Your task to perform on an android device: Get the directions from  the Gurgaon station  to the New Delhi station in the RailYatri App .
Image 1: 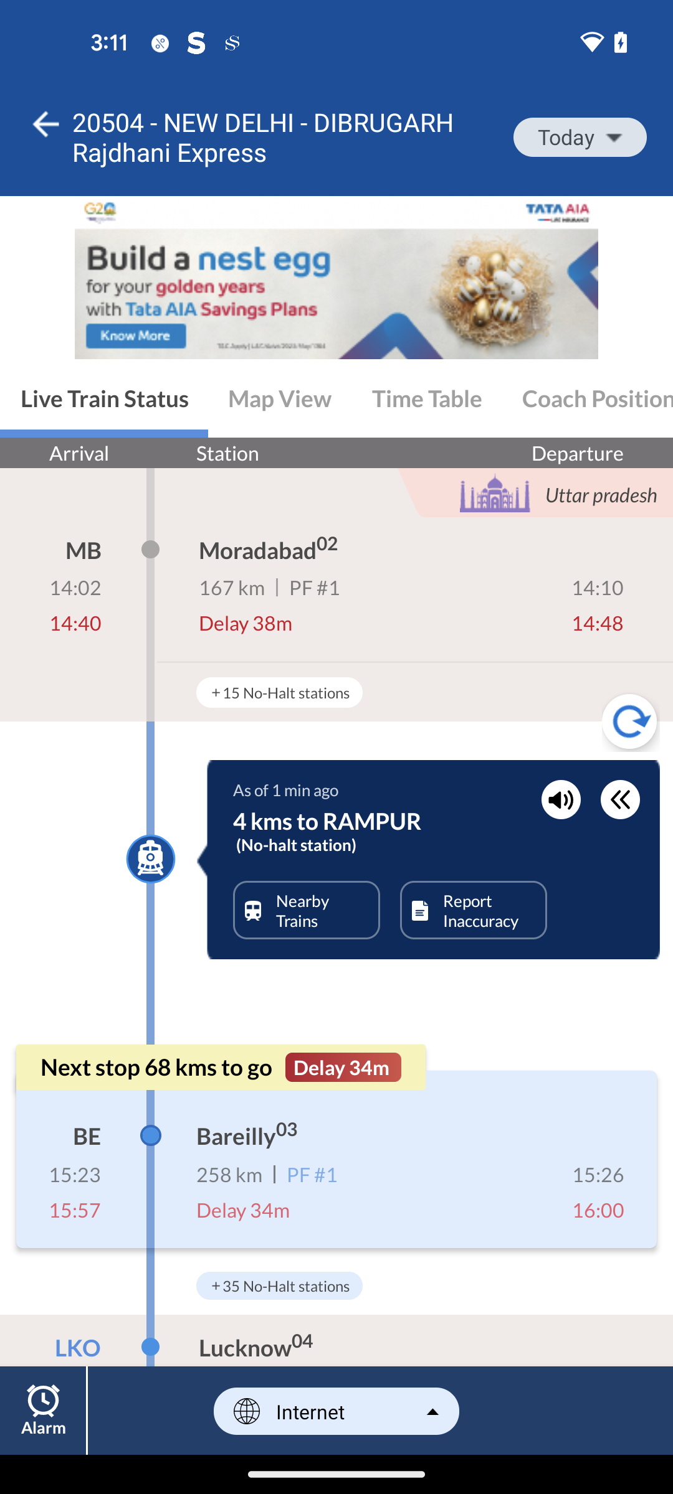
Get back to the homepage of the App
Step 1: press back button
Image 2: 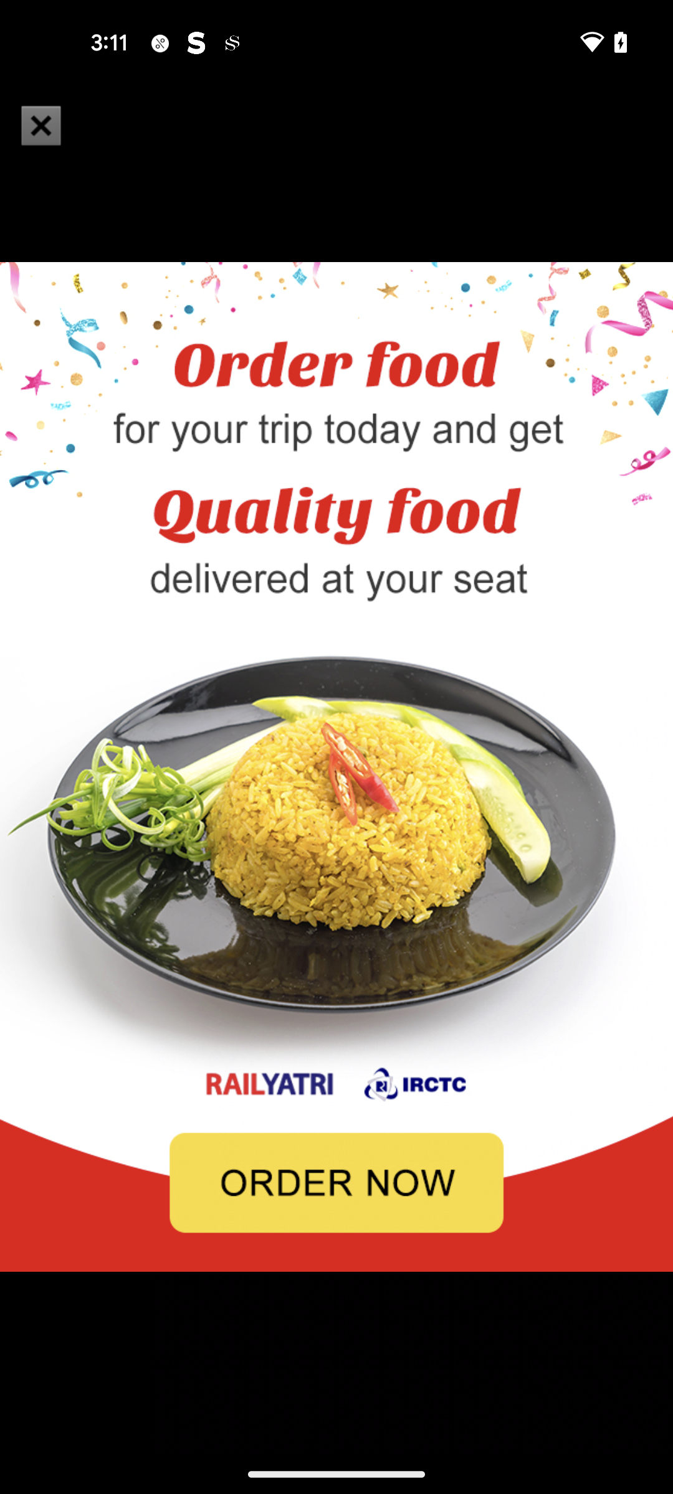
Get back to the homepage of the App
Step 2: press back button
Image 3: 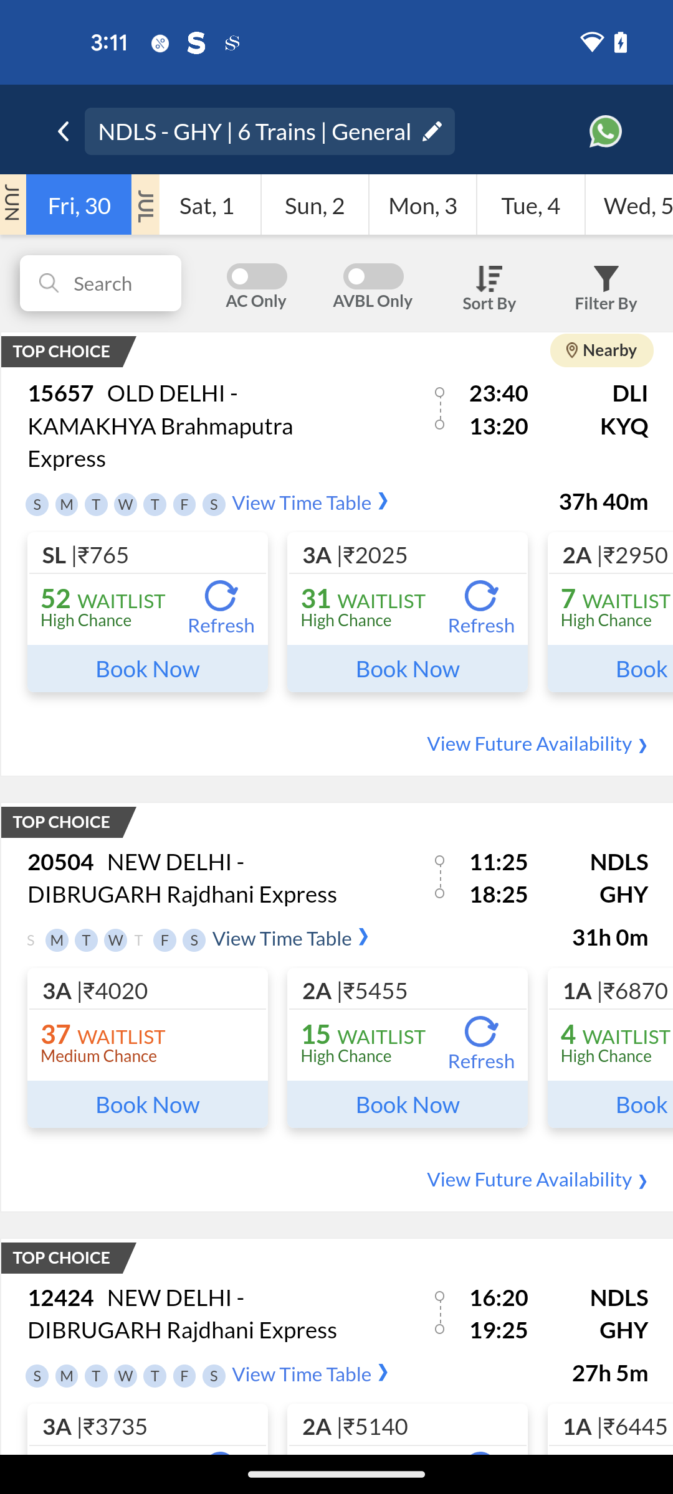
Get back to the homepage of the App
Step 3: press back button
Image 4: 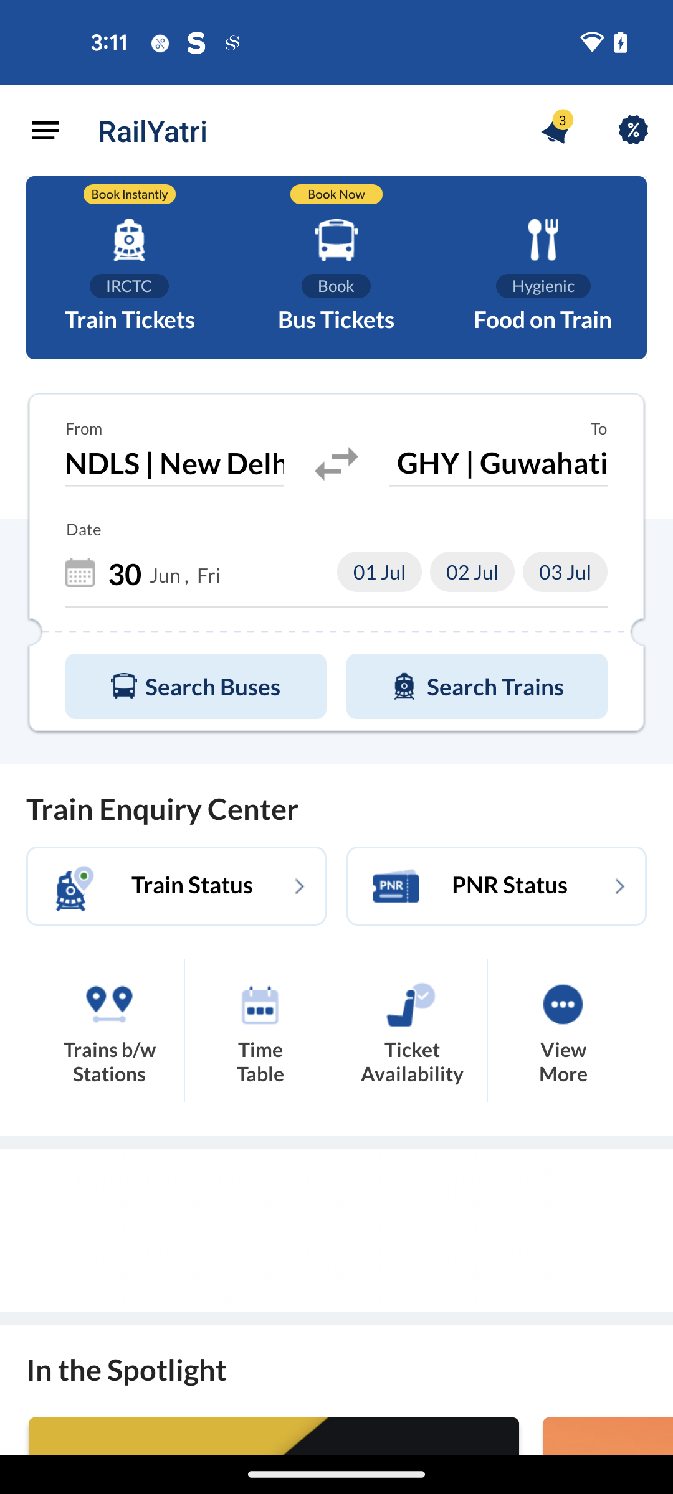
reciprocate the origin and destination
Step 4: click (336, 464)
Image 5: 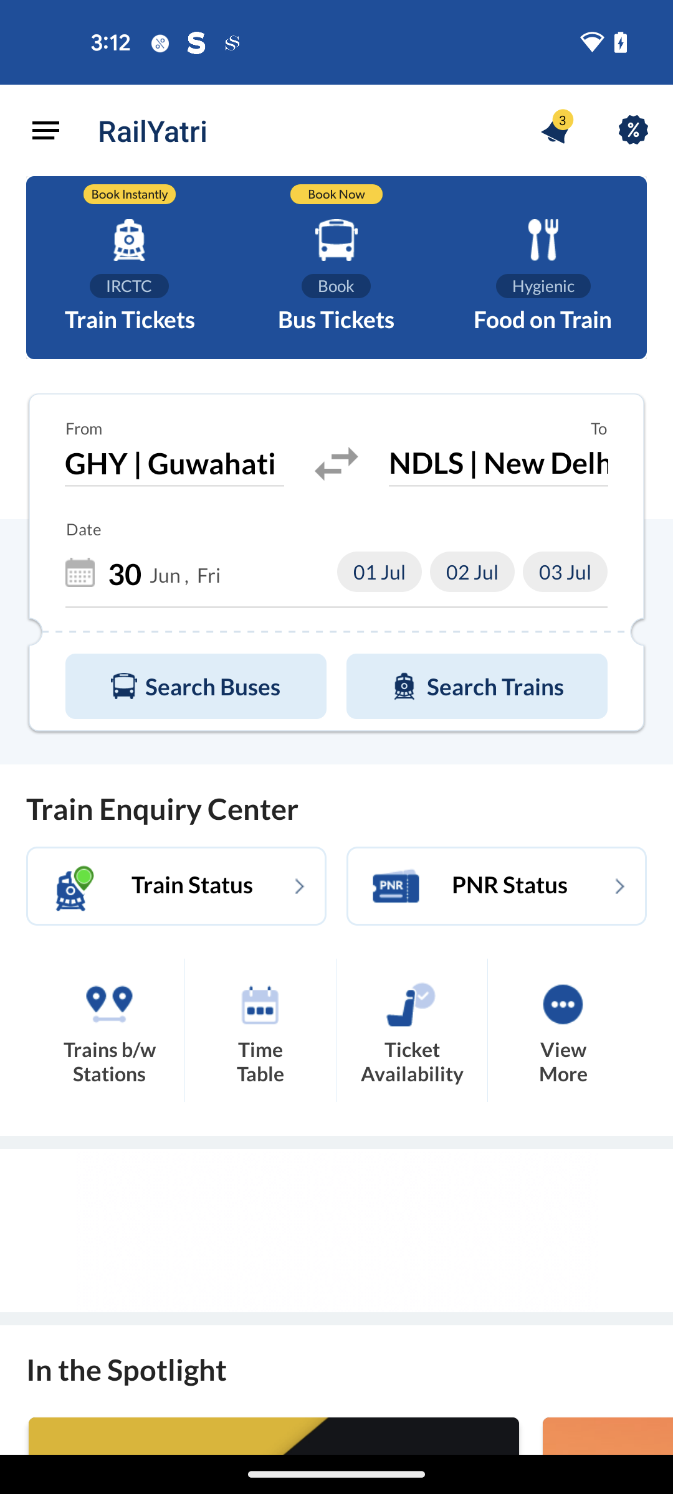
Go to the origin search bar
Step 5: click (174, 468)
Image 6: 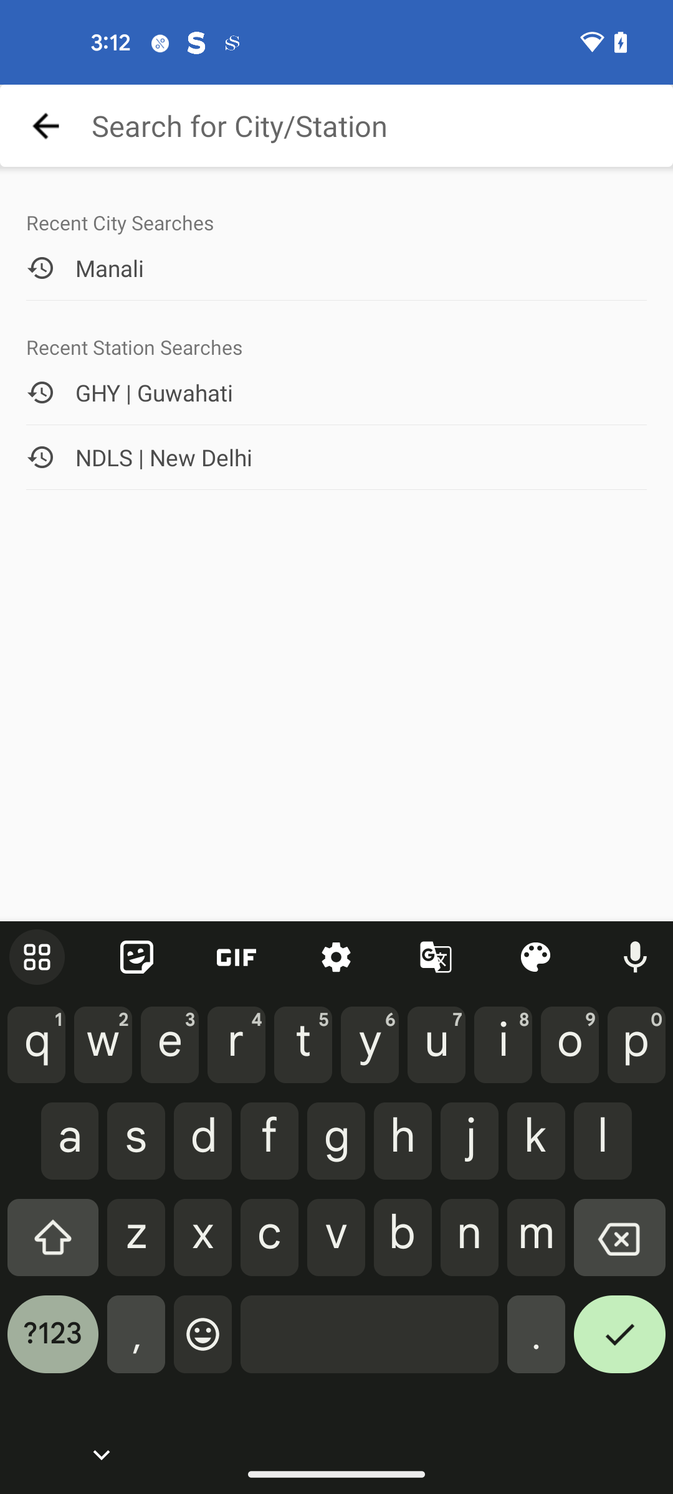
Search for Gurgaon in the search bar
Step 6: type "Gurgaon"
Image 7: 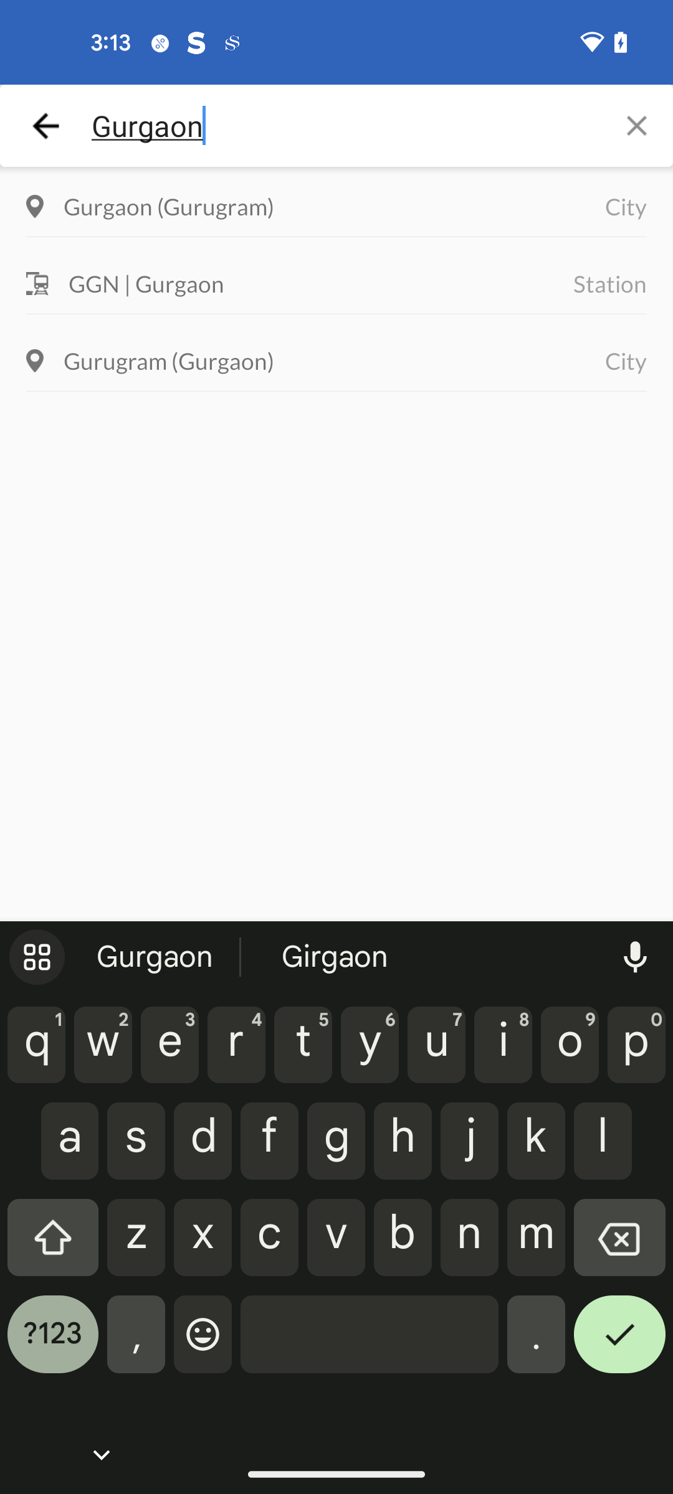
Choose GGN| Gurgaon from the suggestions
Step 7: click (321, 283)
Image 8: 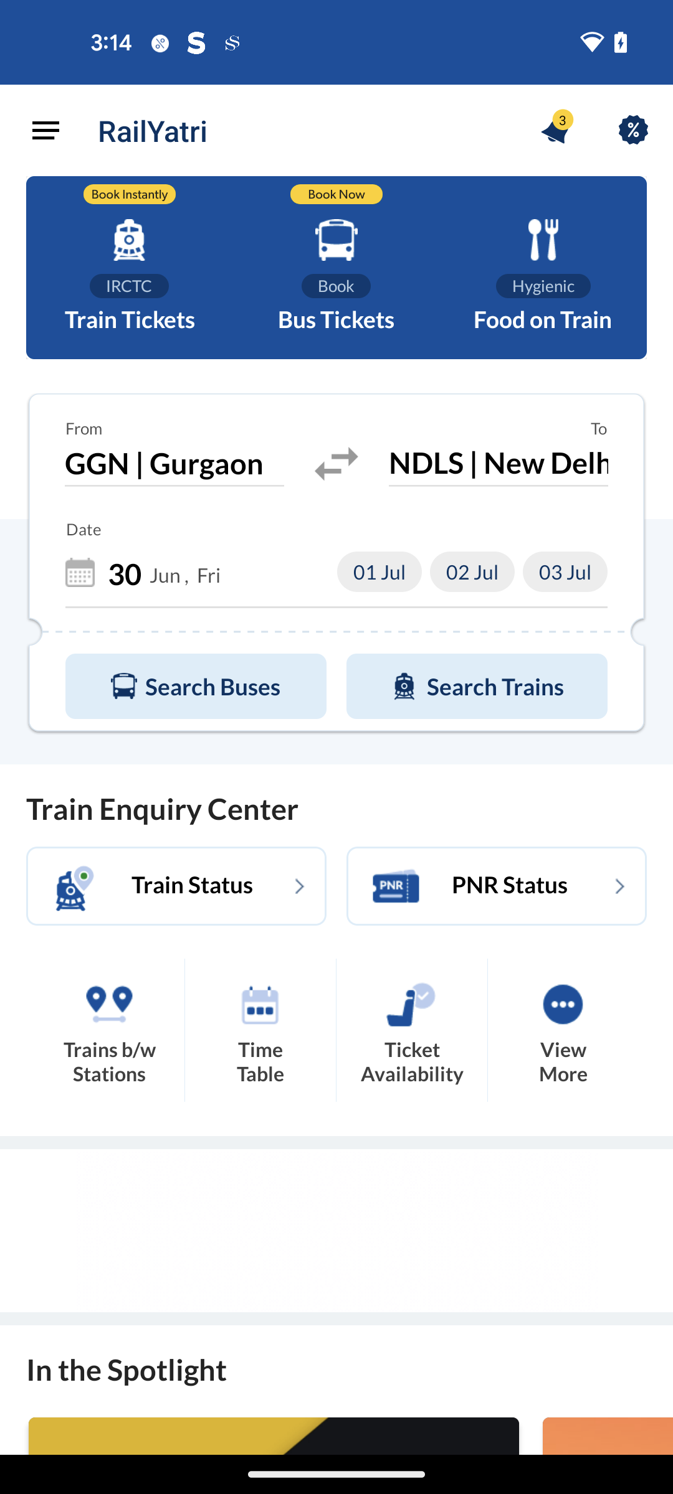
Click on the search trains button
Step 8: click (495, 686)
Image 9: 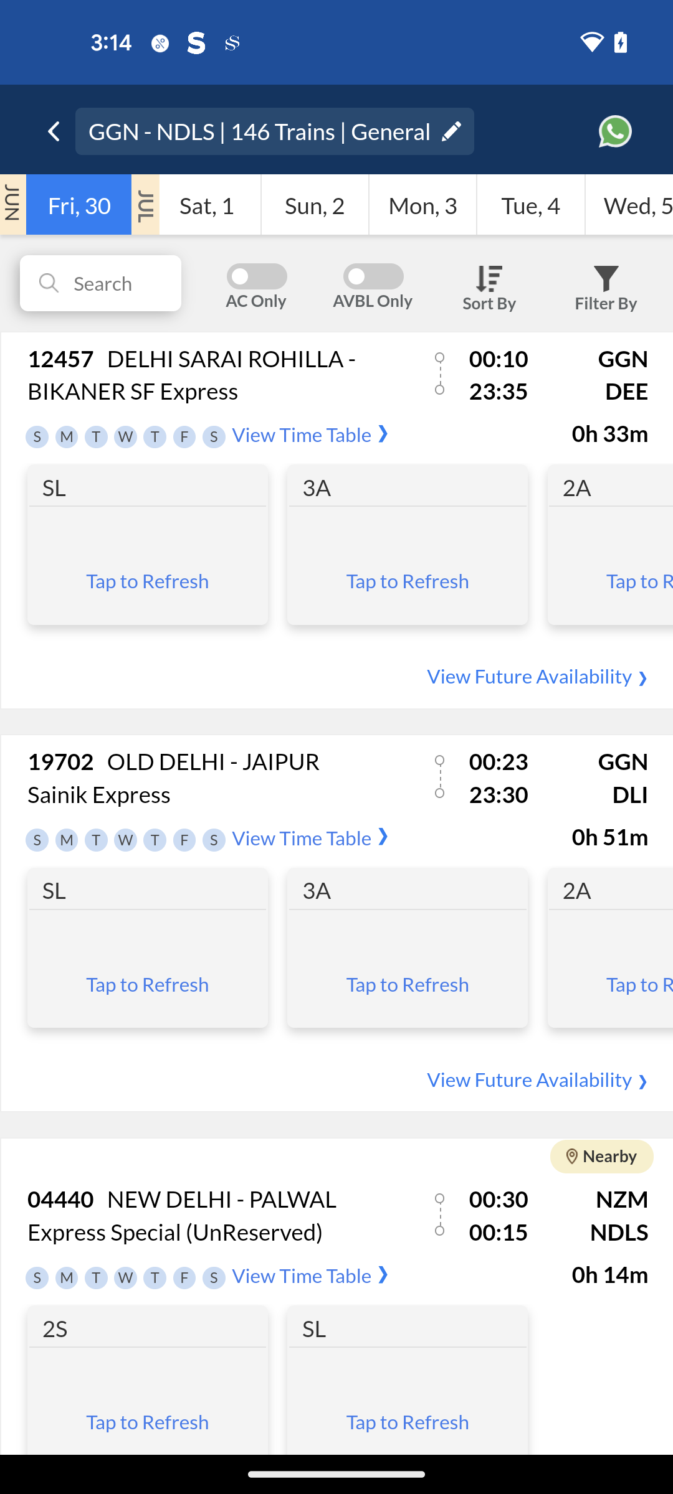
Open the first train scheduled
Step 9: click (338, 770)